Your task to perform on an android device: I decided to read my favorite book, The Pillars of the Earth by Ken Follett, in the Kindle app, and my wife also asked me to share this book with her on the Gmail app, so share this book with my wife at clarawagner98b@gmail.com in the Gmail app.
Image 0: 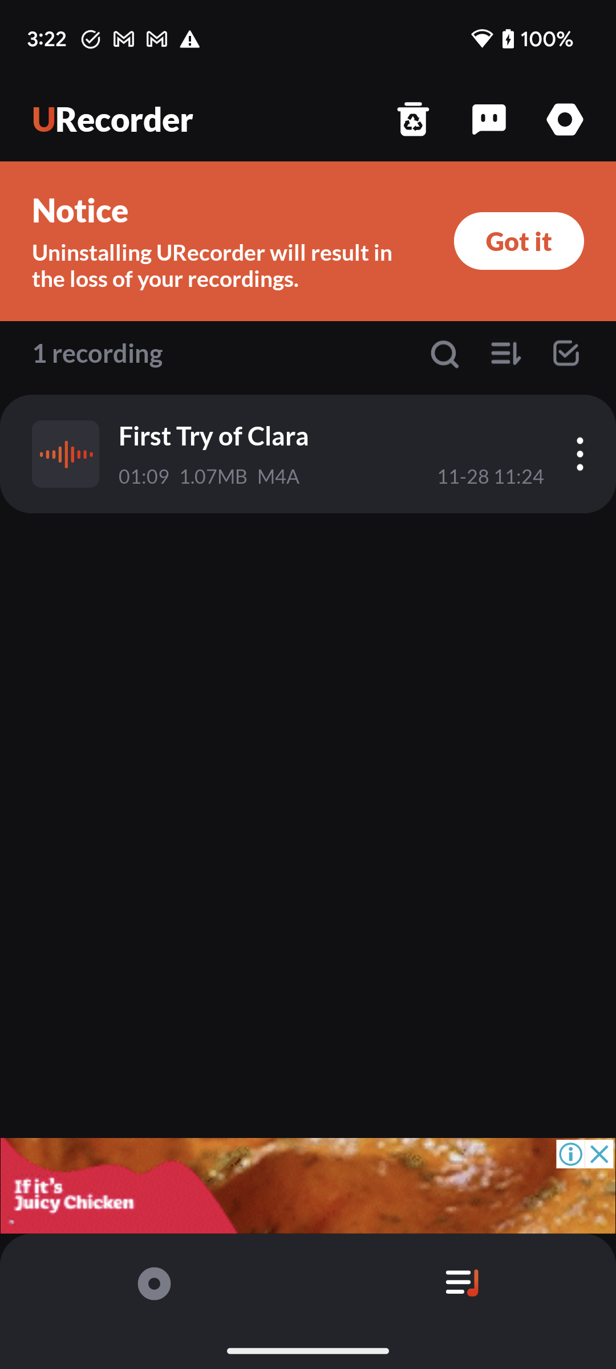
Open the Kindle app.
Step 0: open app "Kindle"
Image 2: 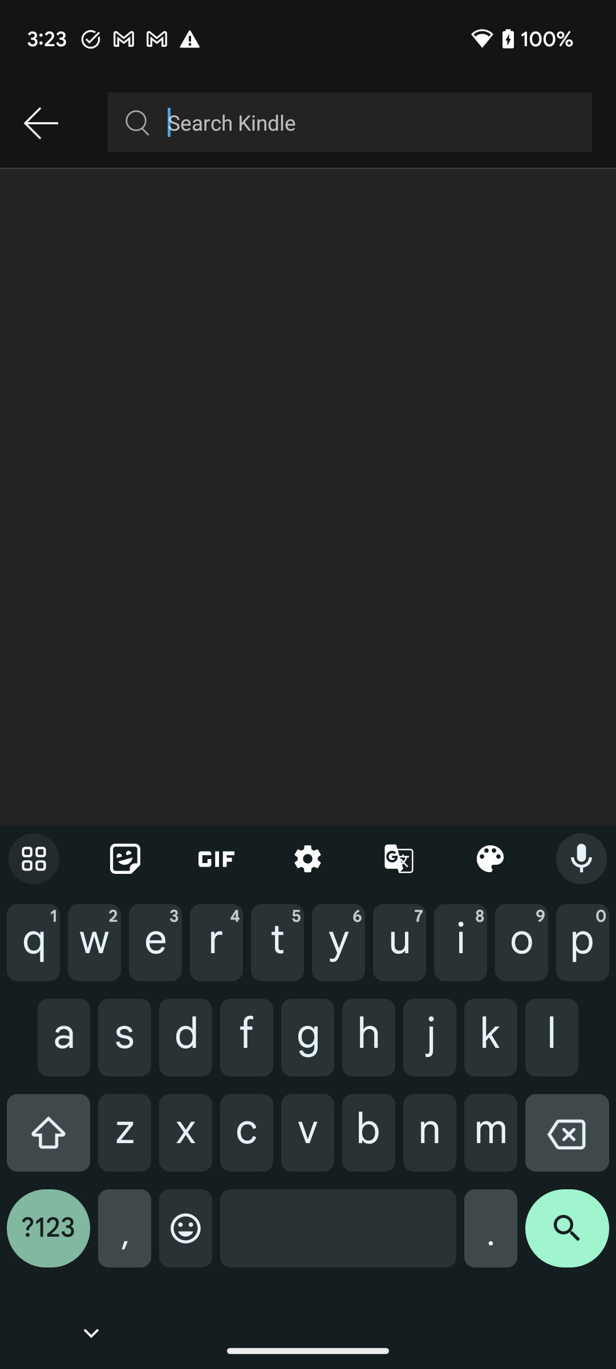
Type The Pillars of the Earth by Ken Follett in search bar to search for the book.
Step 2: type "The Pillars of the Earth by Ken Follett"
Image 3: 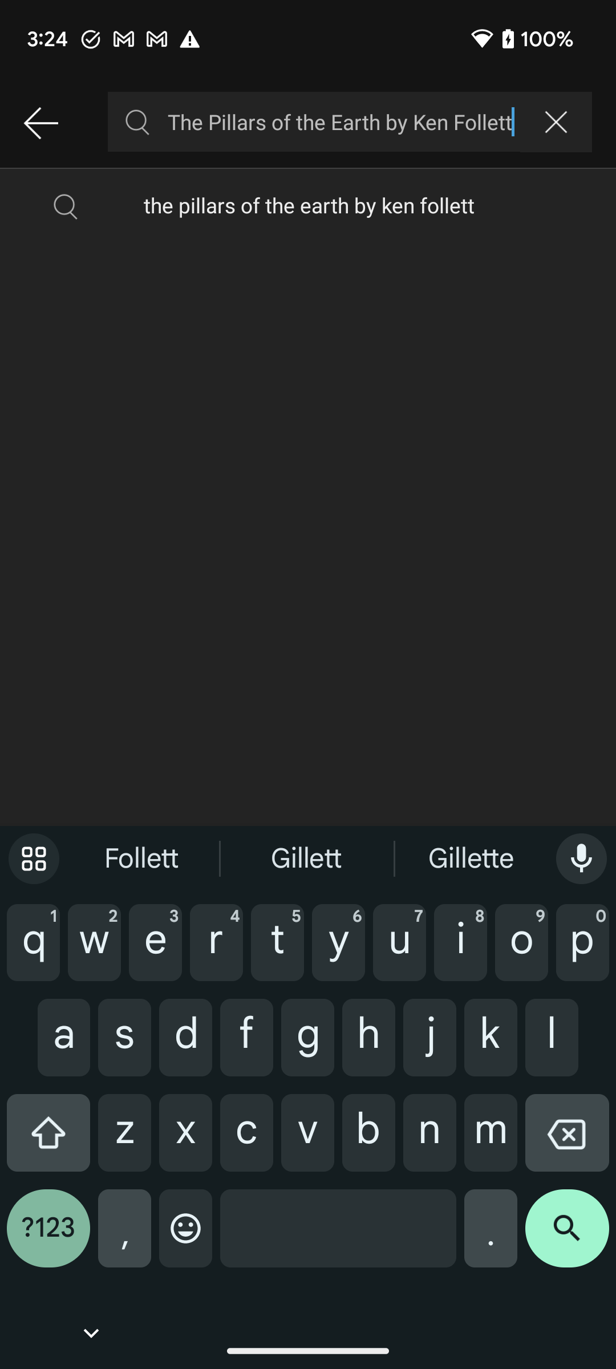
Click on the search icon at the bottom right corner of the screen to view the search result.
Step 3: click (567, 1237)
Image 4: 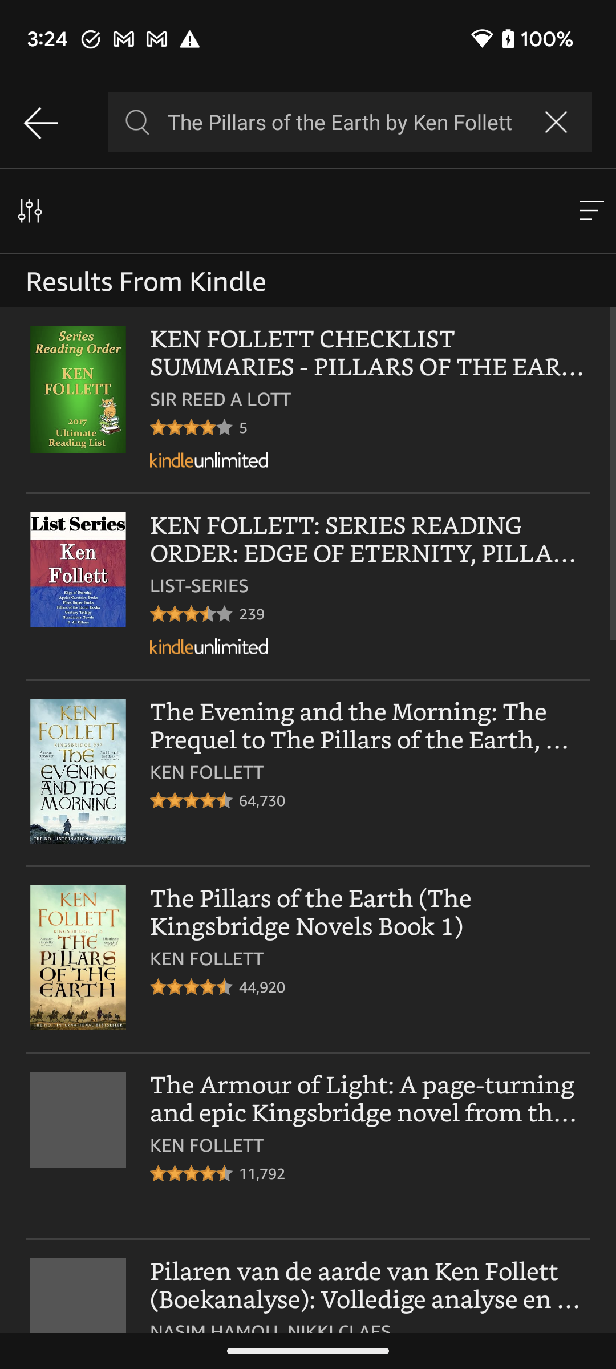
Click on the The Pillars of the Earth (The Kingsbridge Novels Book 1) to view the share option of this book.
Step 4: click (368, 913)
Image 5: 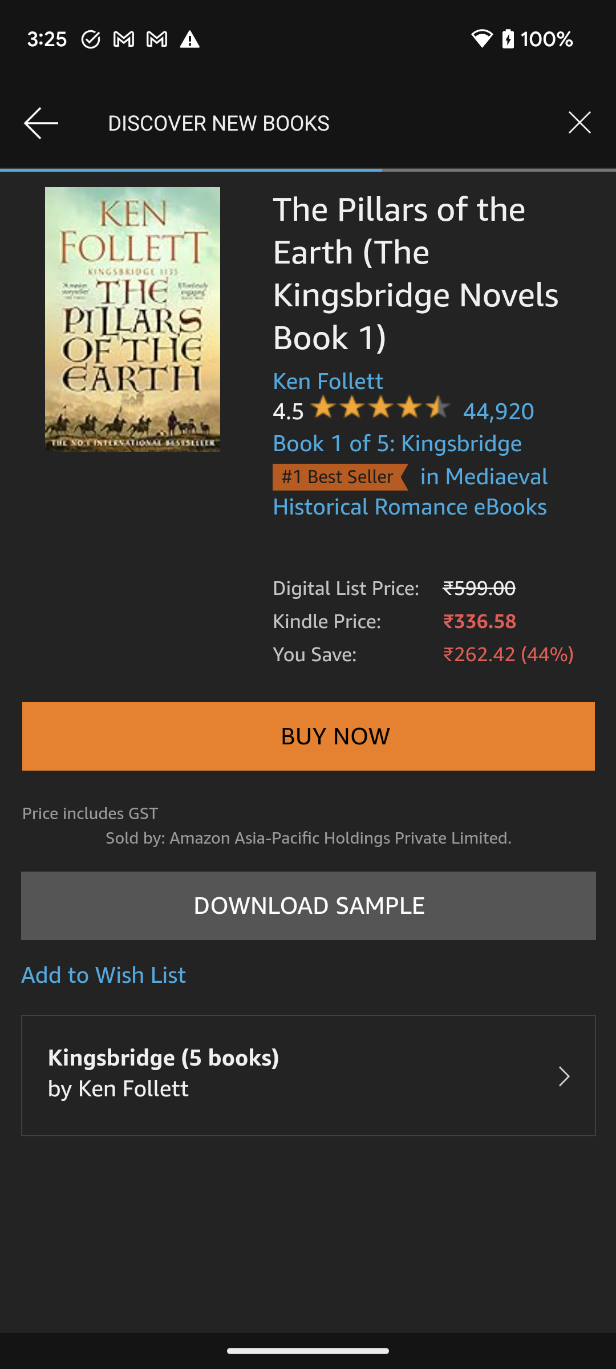
Click on the Download sample button to view the share option of this book.
Step 5: click (309, 751)
Image 6: 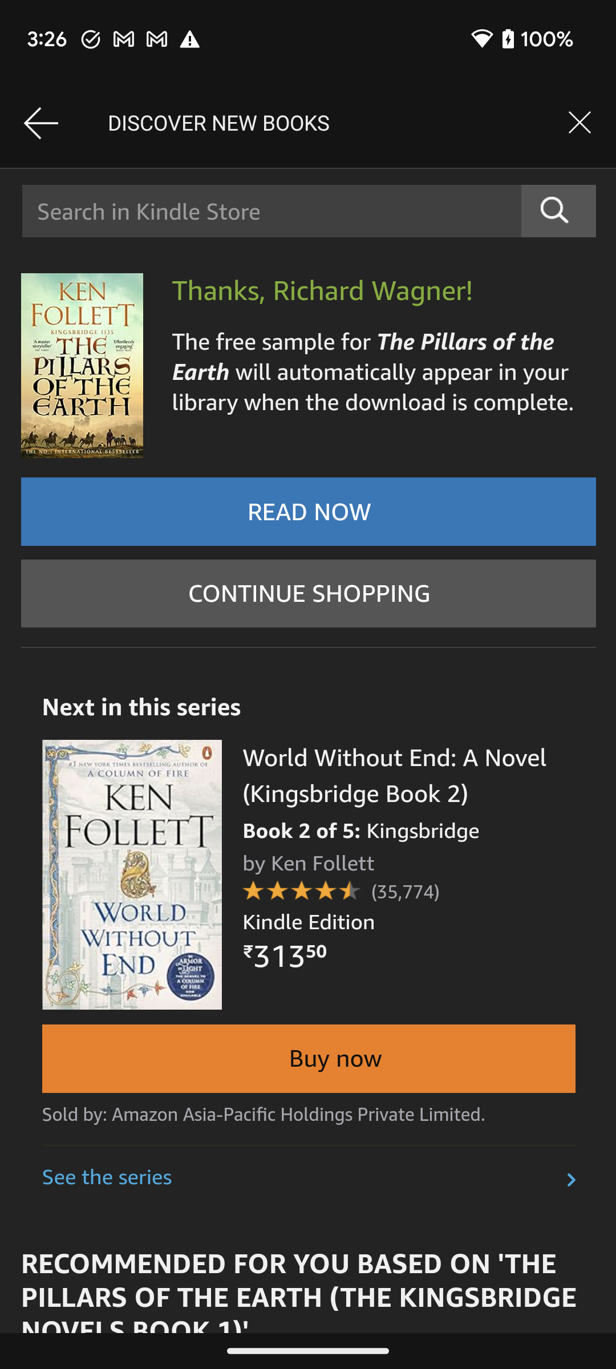
Click on the Read Now button to view the share option of this book.
Step 6: click (308, 511)
Image 7: 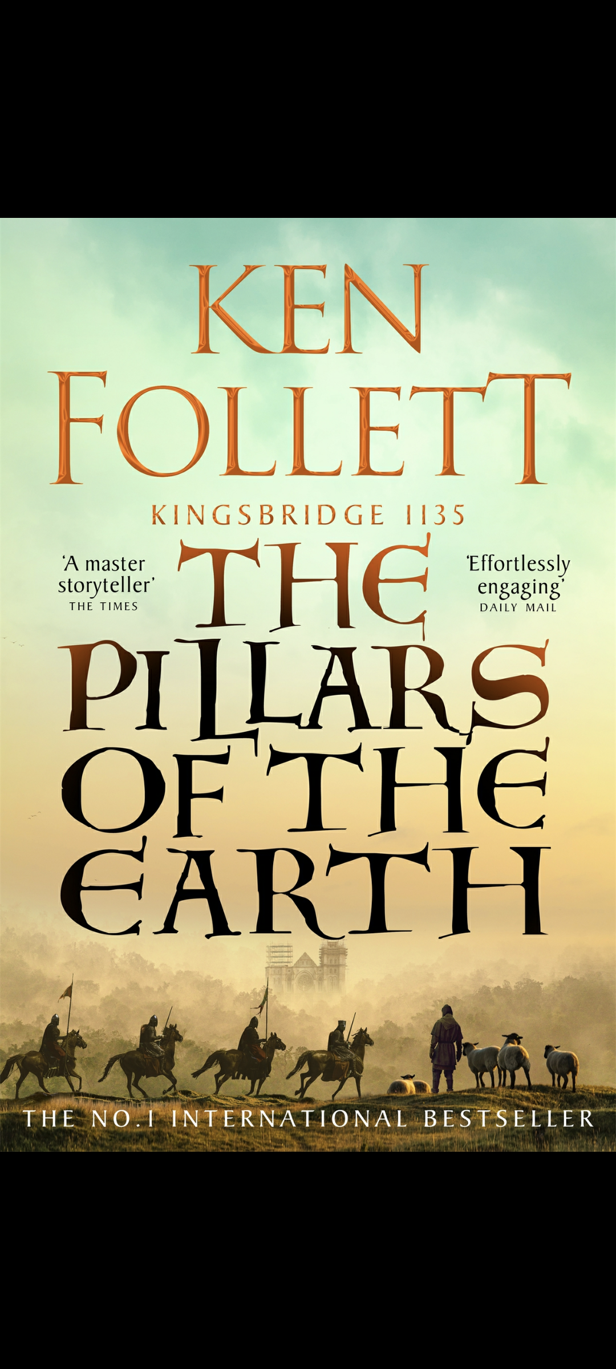
Click on the middle of the screen to view the three dots icon.
Step 7: click (283, 706)
Image 8: 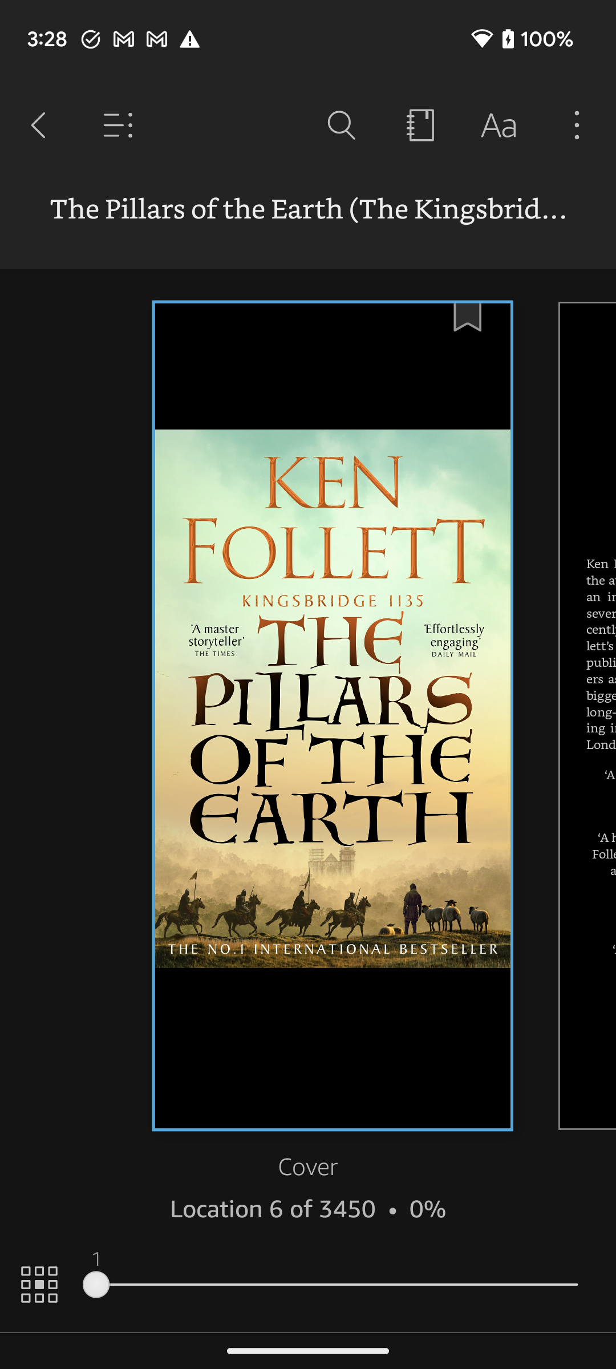
Click on the three dots icon at the top right corner of the screen to view the recommend this book option.
Step 8: click (577, 125)
Image 9: 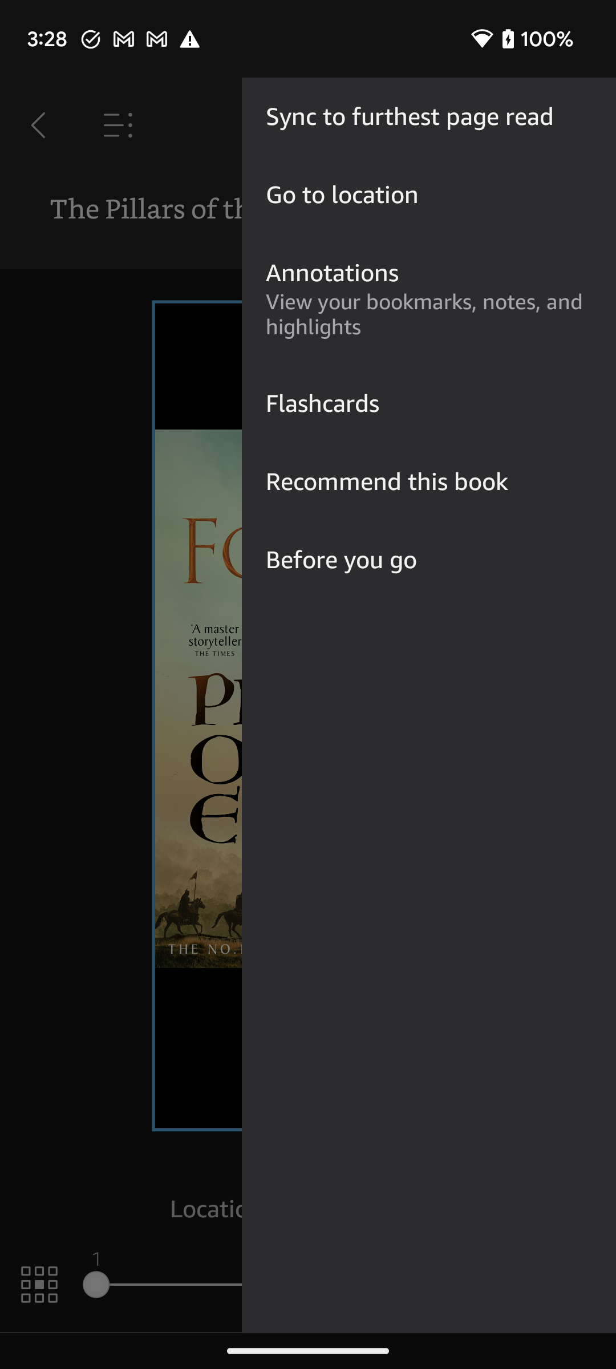
Click on the recommend this book option to share this book.
Step 9: click (387, 481)
Image 11: 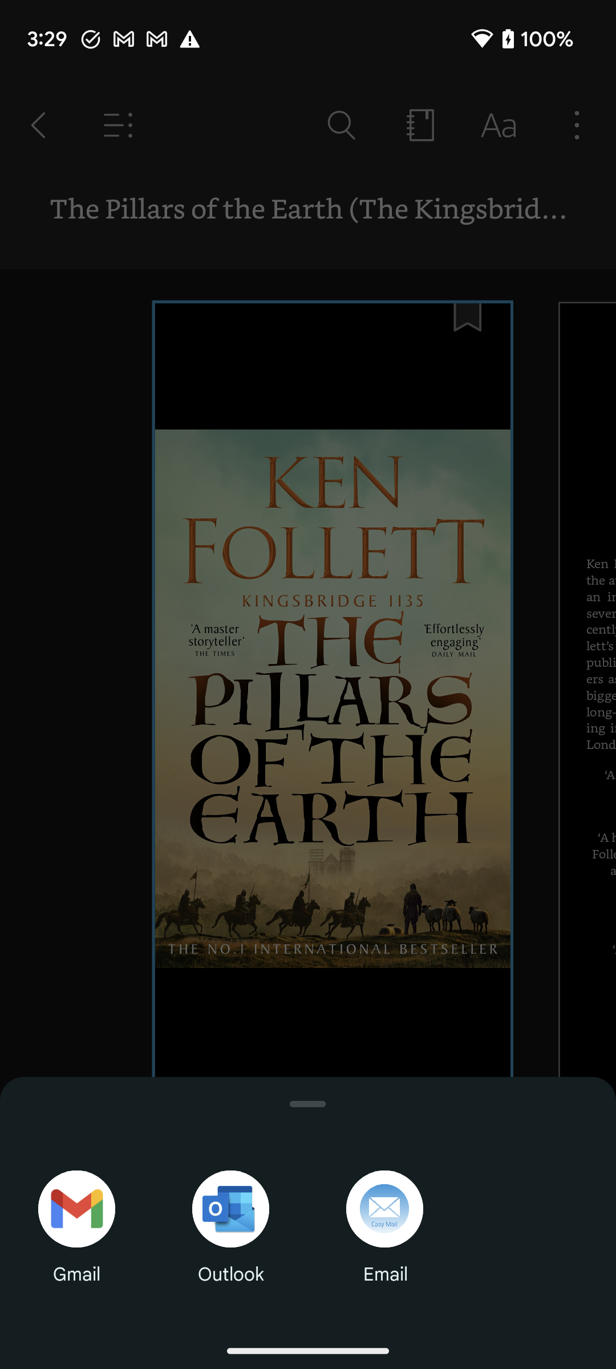
Click on the Gmail app icon to select the Gmail app.
Step 11: click (76, 1209)
Image 12: 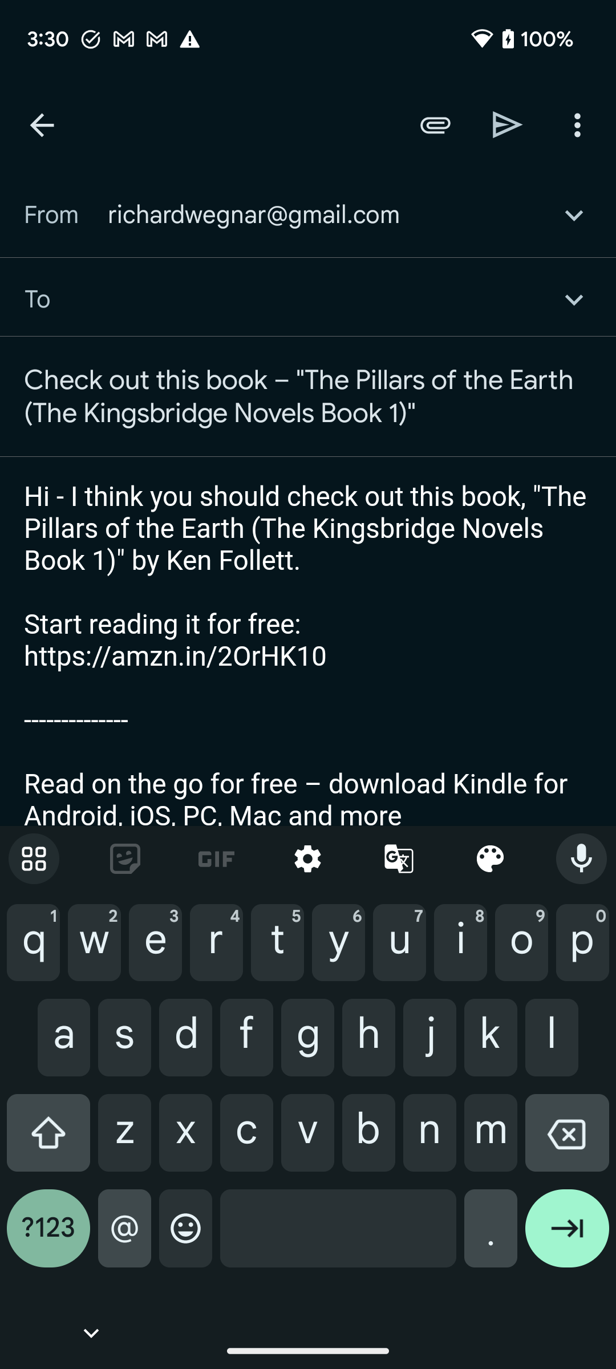
Type clarawagner98b@gmail.com in the recipient section
Step 12: type "clarawagner98b@gmail.com"
Image 13: 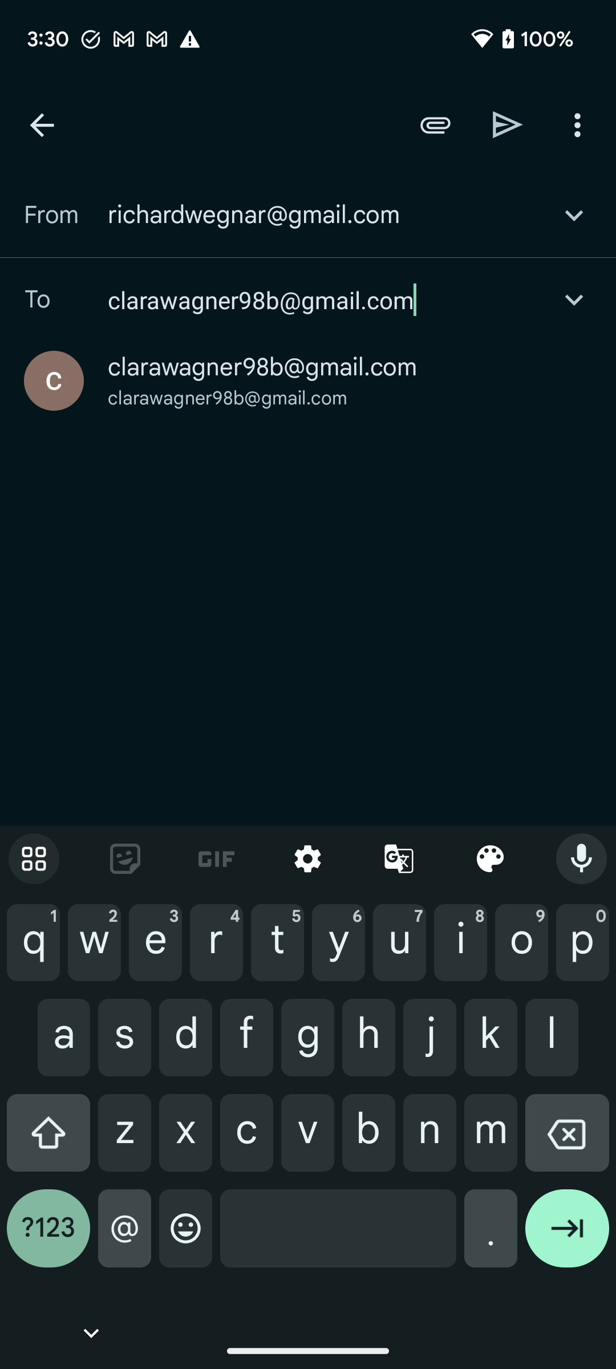
Click on the suggested account to select the recipient account
Step 13: click (262, 367)
Image 14: 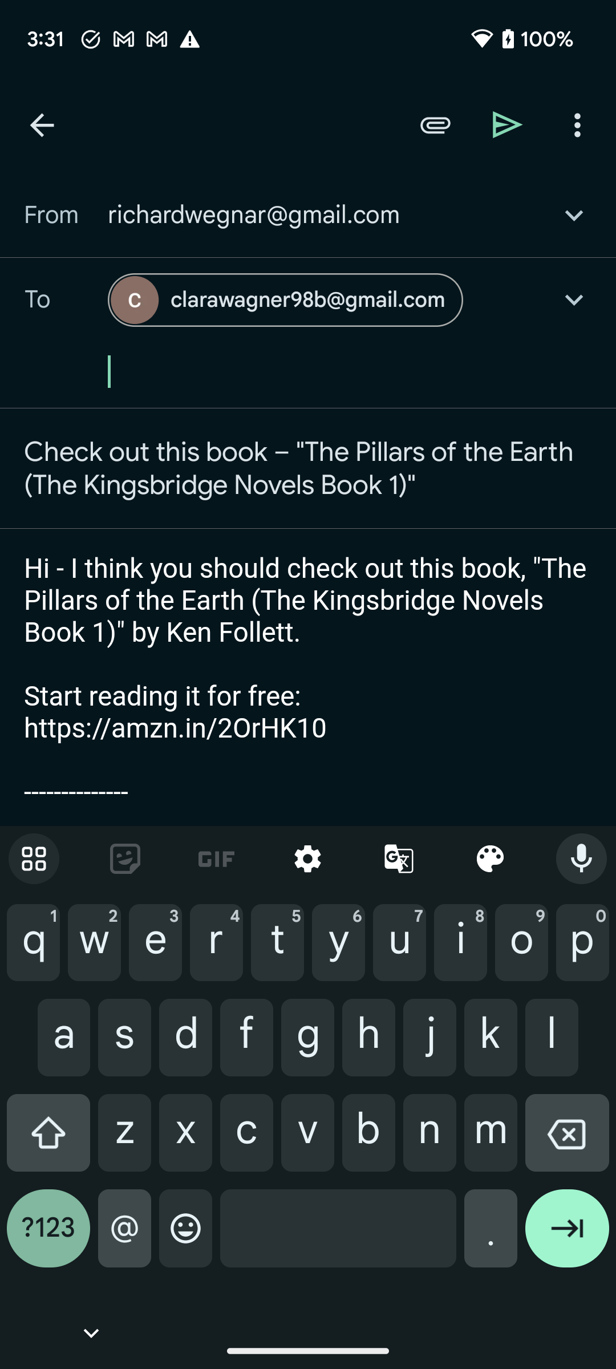
Click on the send icon at the top of the screen to send this file to my wife.
Step 14: click (508, 124)